Your task to perform on an android device: I'd like to send the yoga video to my friend Mike through Gmail at mike.waggoner@hotwater.com because I'd like to ask him to join me for a yoga session.
Image 0: 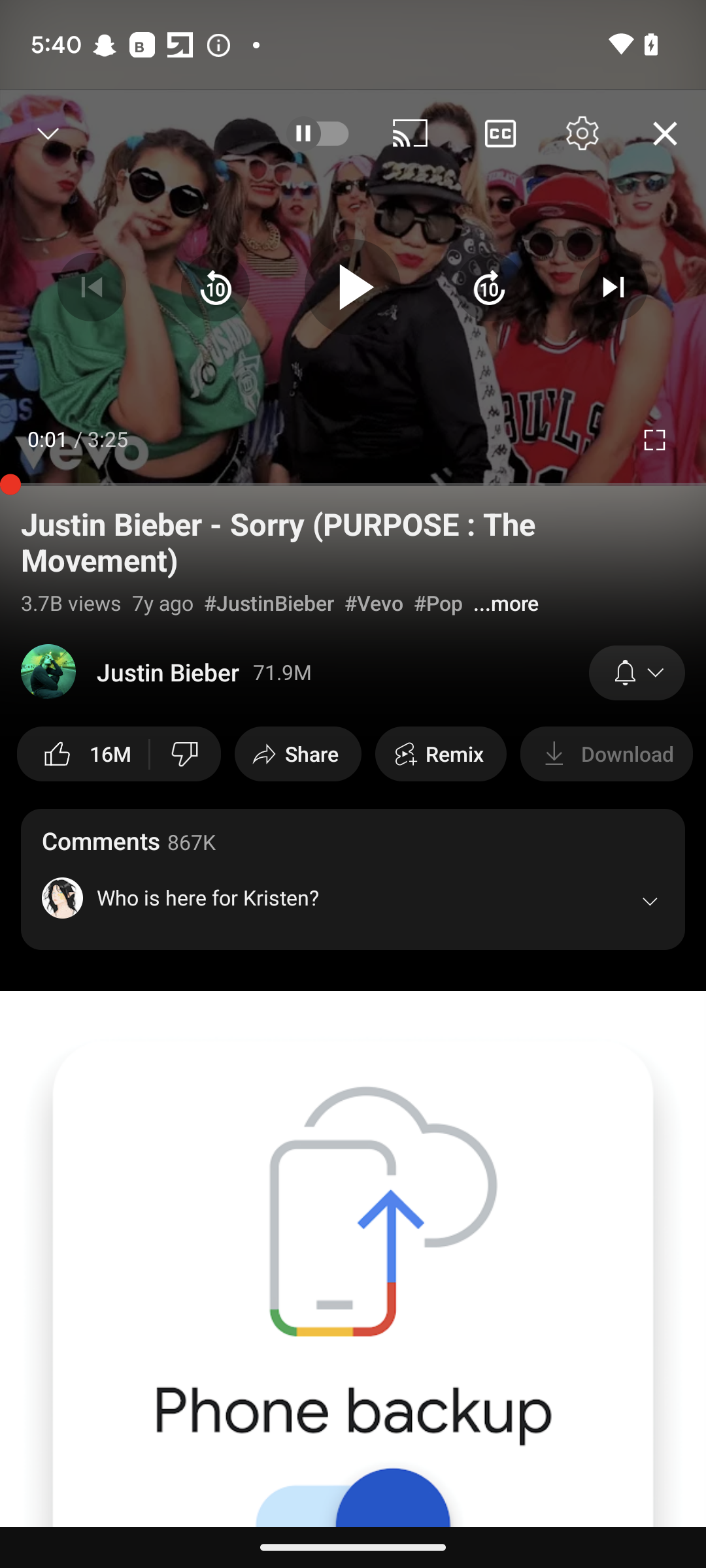
open the vimeo app
Step 0: open app "Vimeo"
Image 1: 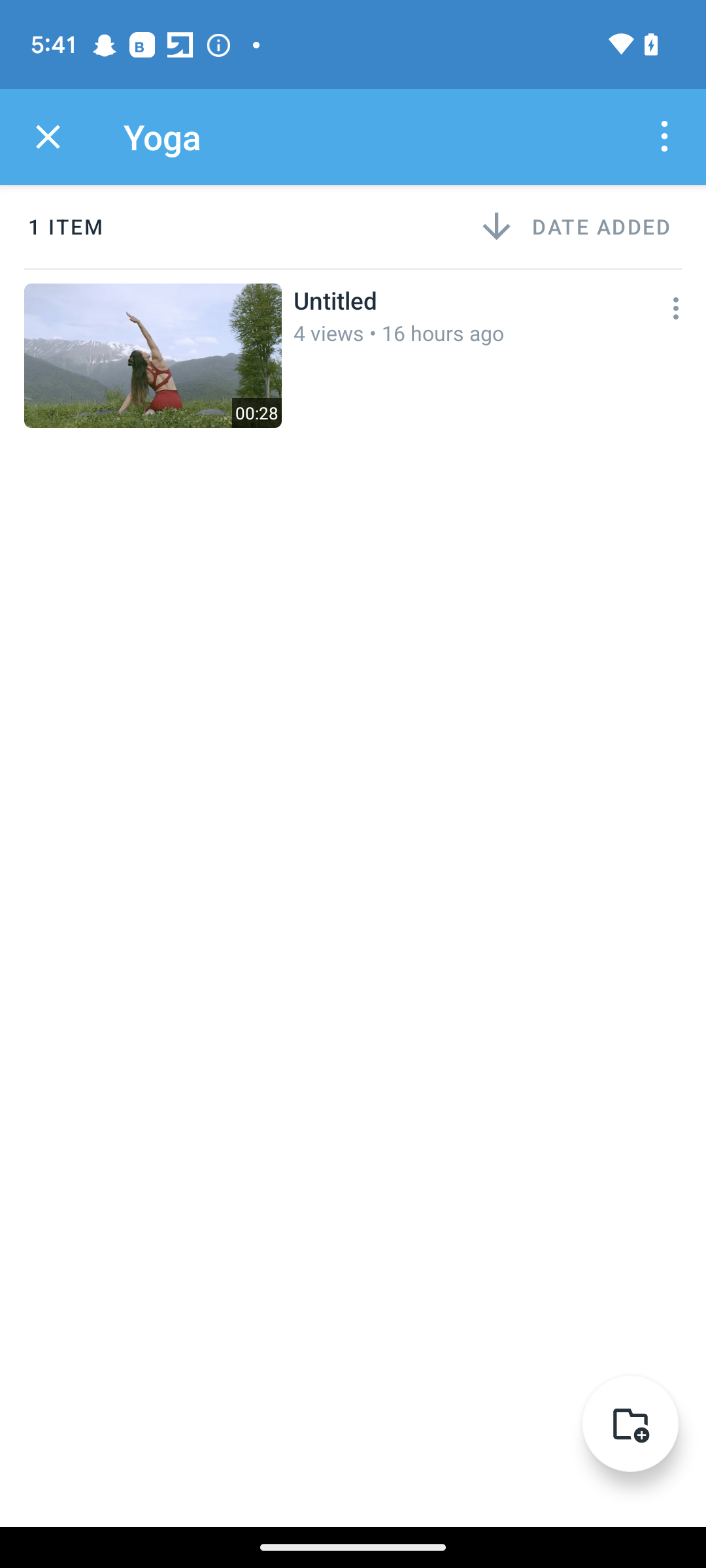
Click on the three dots on the right side of the screen.
Step 1: click (676, 312)
Image 2: 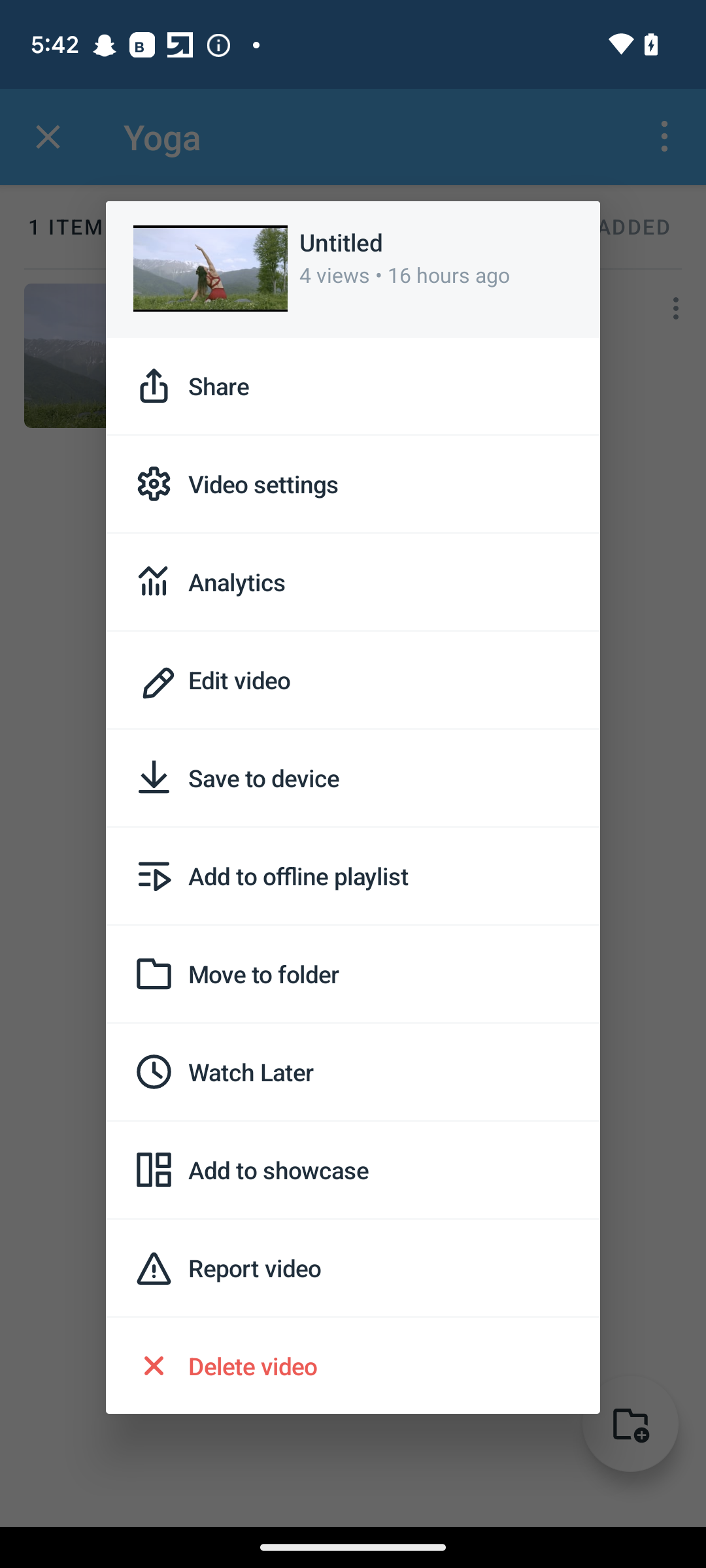
Click on the share option
Step 2: click (353, 385)
Image 3: 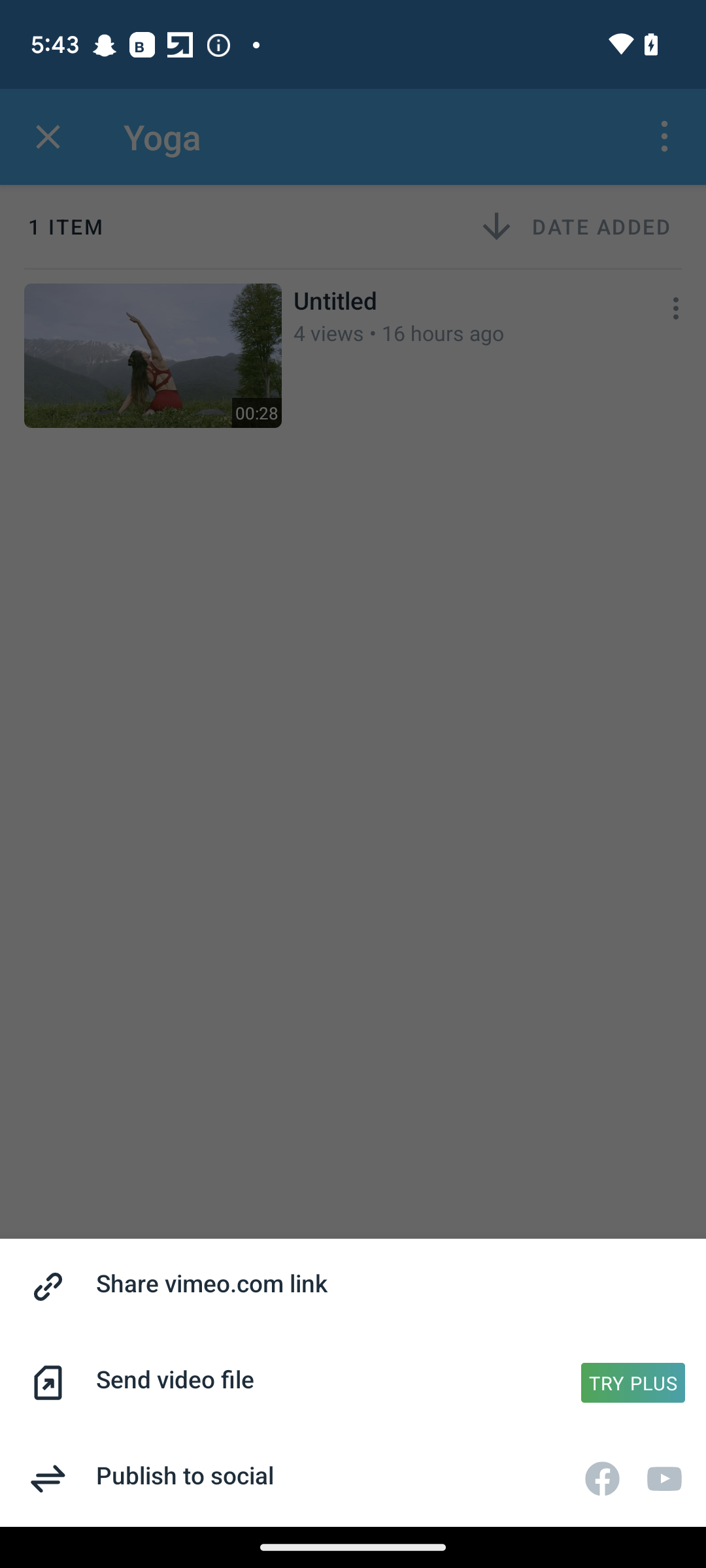
Click on the share icon.
Step 3: click (353, 1286)
Image 4: 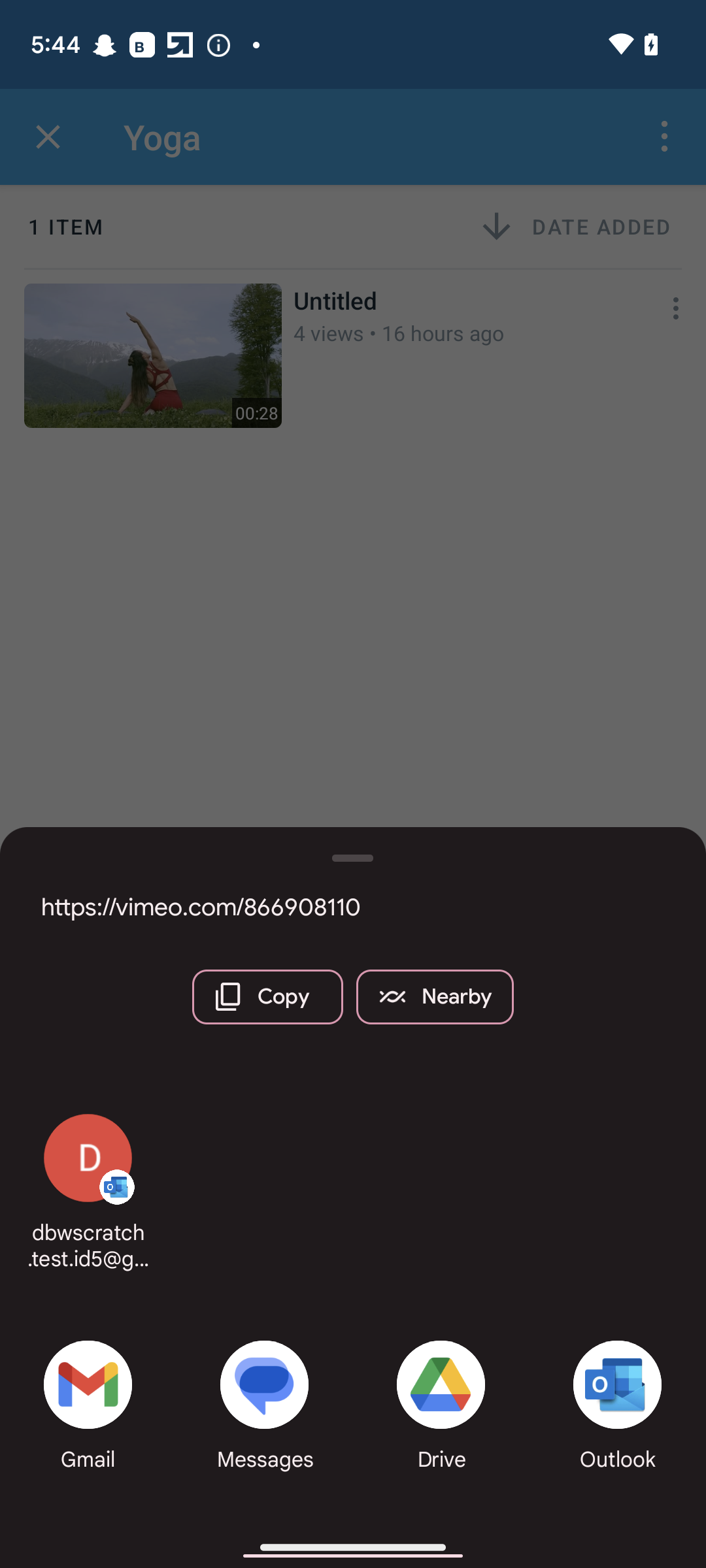
Click on the Gmail option.
Step 4: click (82, 1392)
Image 5: 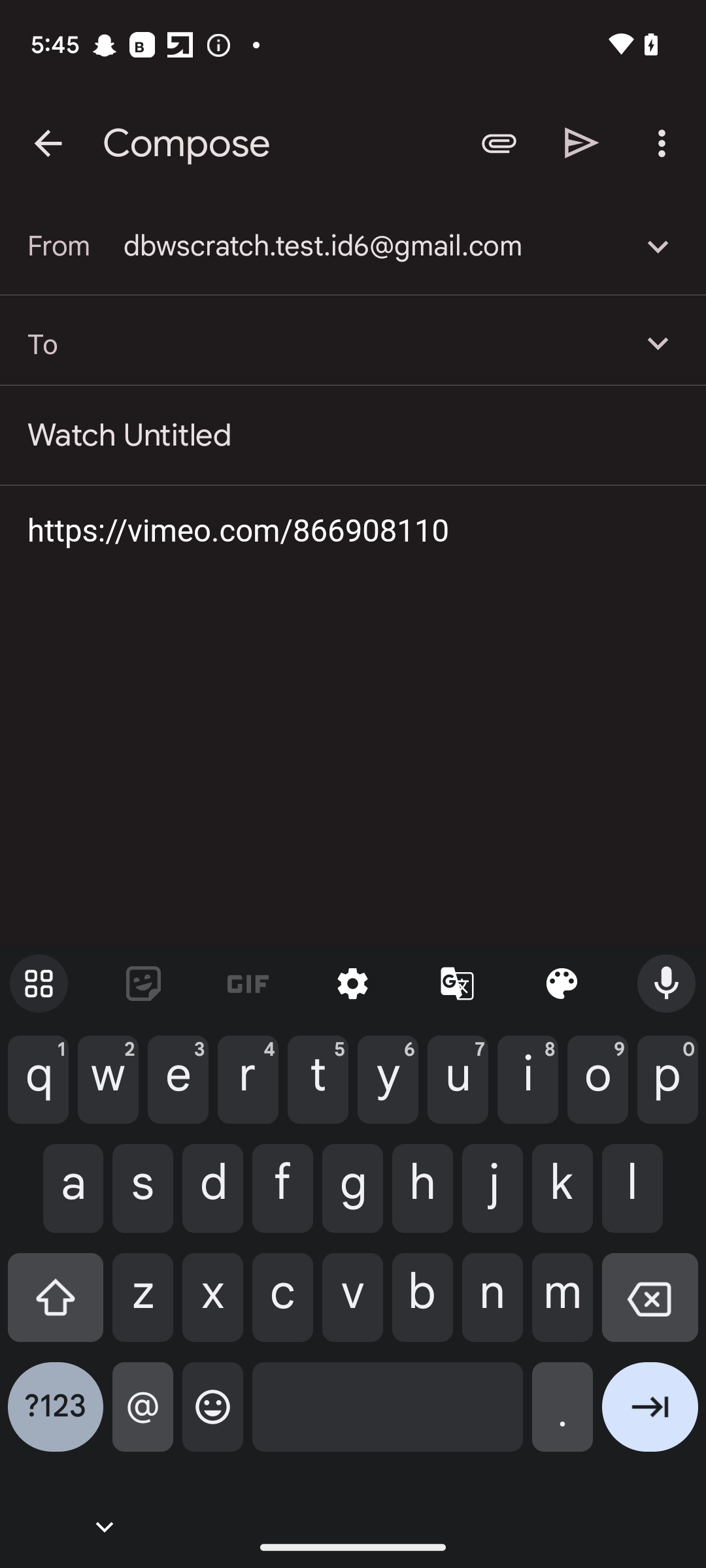
Type the mike.waggoner@hotwater.com as the recipient id
Step 5: type "mike.waggoner@hotwater.com"
Image 6: 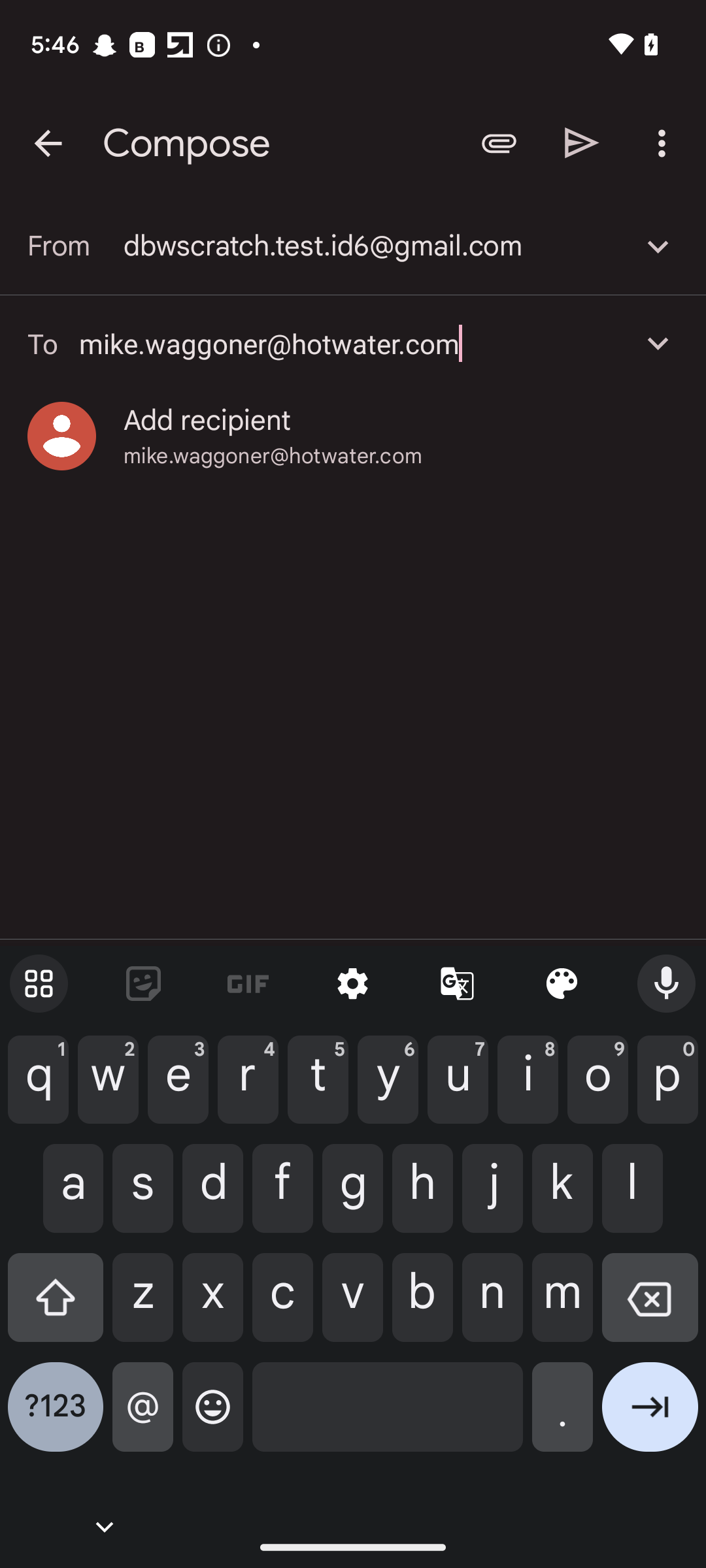
Click on the sent icon that is in the top right corner
Step 6: click (582, 142)